Your task to perform on an android device: Search for the Mega 97.9 radio station in the My Tuner Radio, Podcasts, Music, Songs, News app.
Image 0: 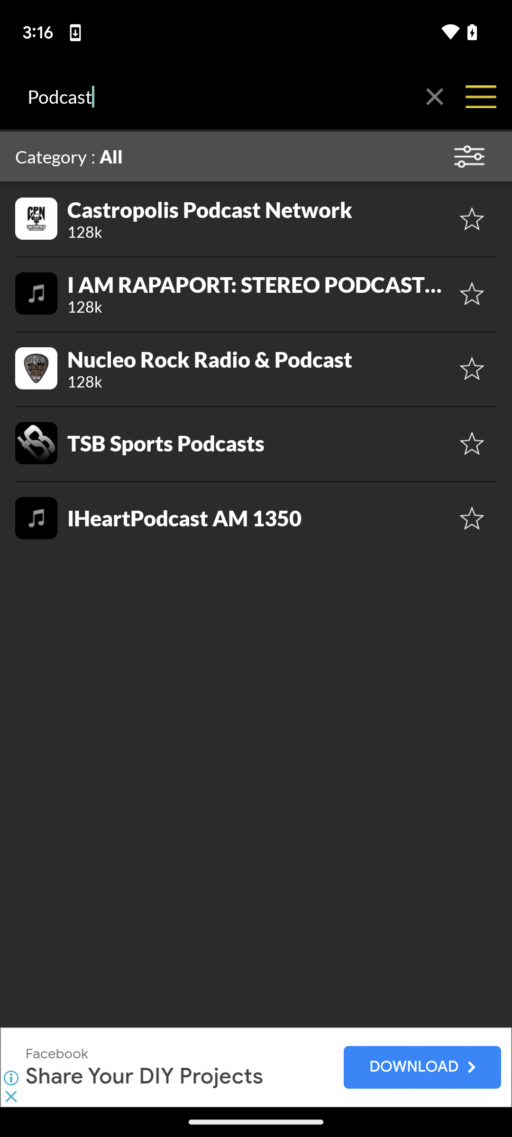
Open the My Tuner Radio, Podcasts, Music, Songs, News app.
Step 0: open app "myTuner Radio, Podcasts, Music, Songs, News"
Image 1: 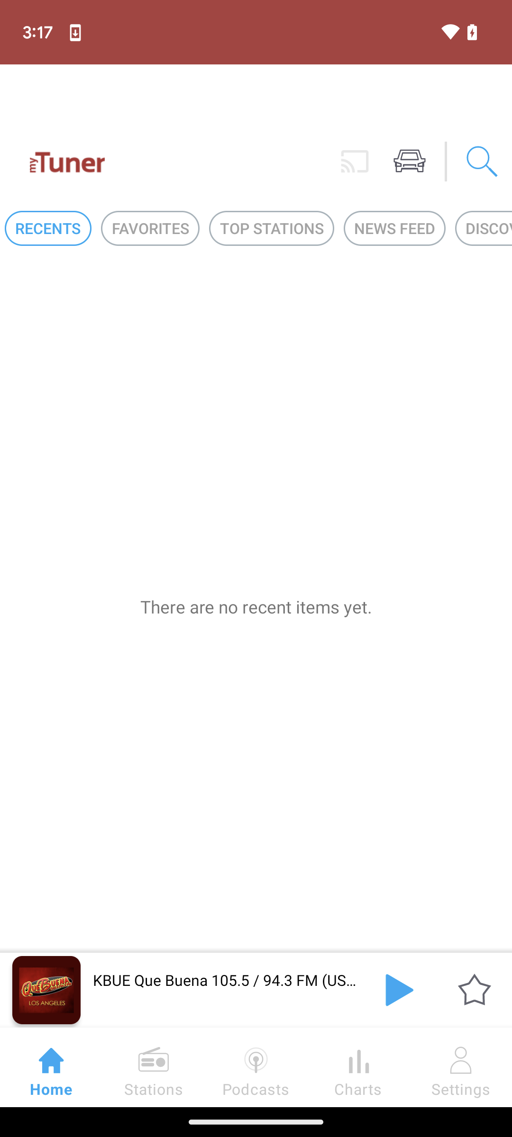
Click on the search icon at the top-right corner of the app screen. 
Step 1: click (482, 161)
Image 2: 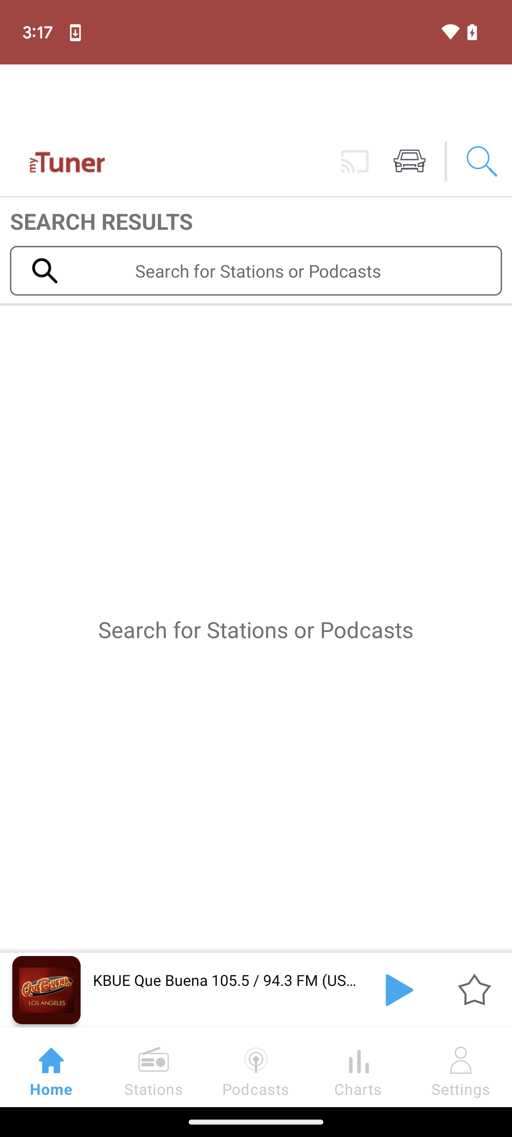
Click on the search bar.
Step 2: click (257, 271)
Image 3: 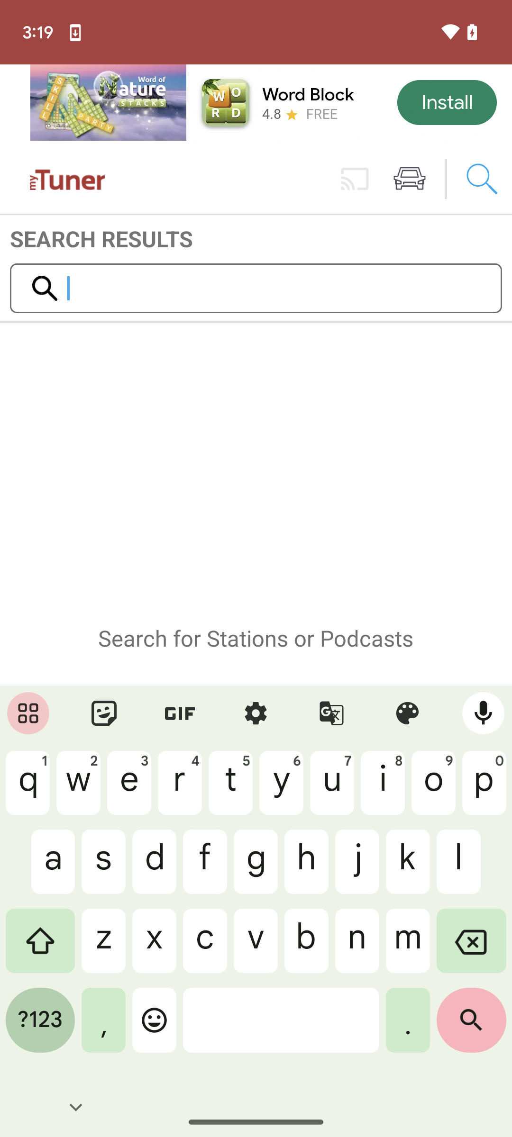
Type Mega 97.9 in the search bar.
Step 3: type "Mega 97.9"
Image 4: 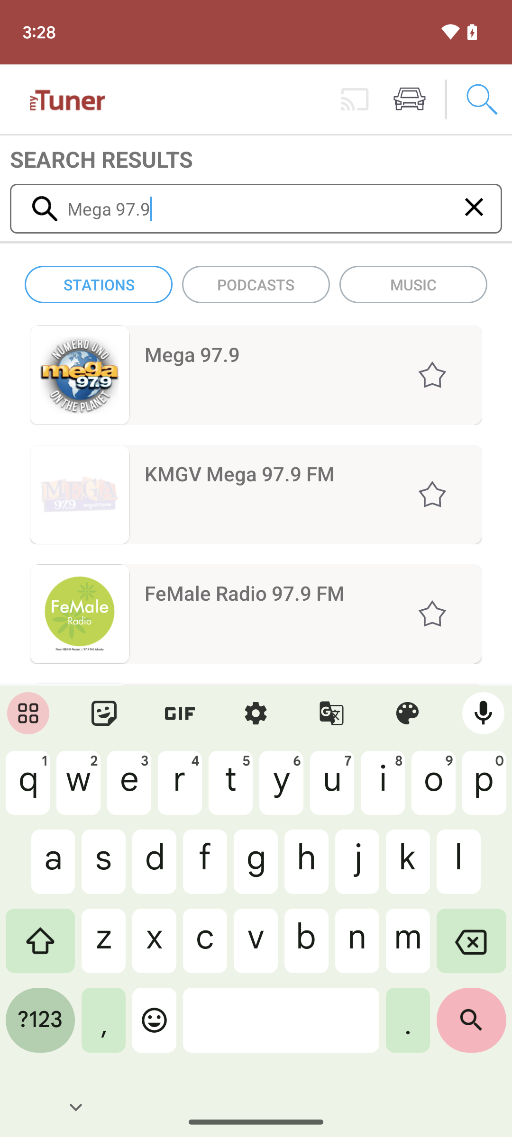
Click on the search icon at the bottom-right of the keyboard.
Step 4: click (471, 1028)